Your task to perform on an android device: I'm going to meet my son in Berlin for important work with my wife and I decided to go there by flight, so search for the one way flight from Stuttgart to Berlin airport on January 1,2024 in the MakeMy Trip app.
Image 0: 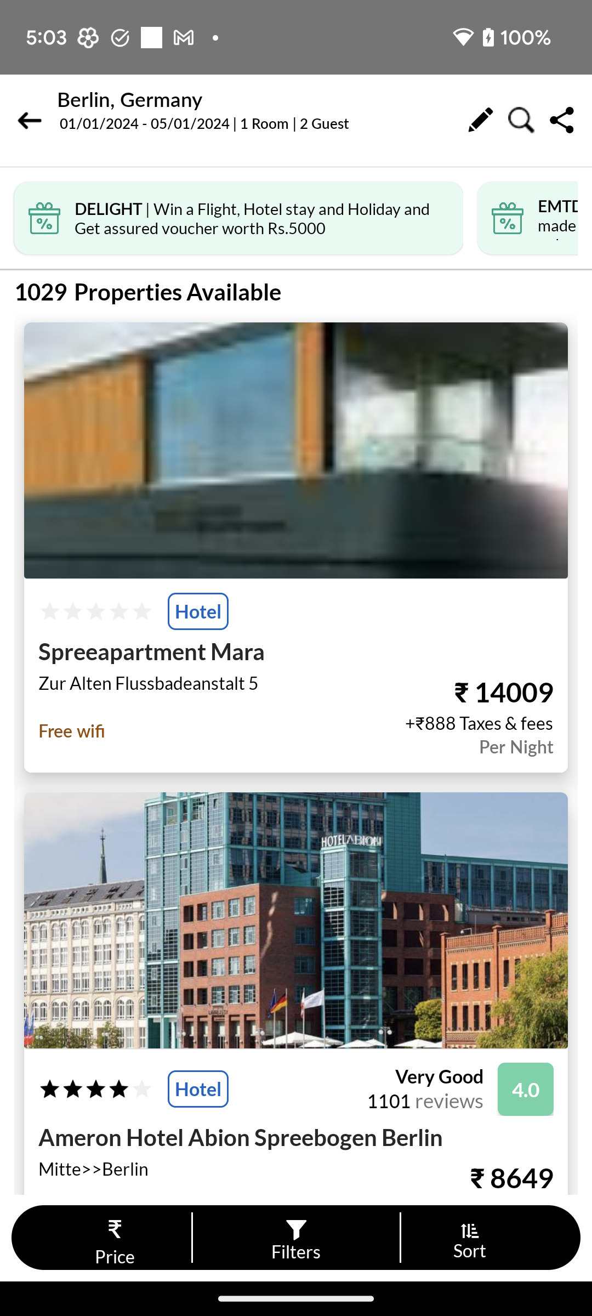
Open the MakeMy Trip app.
Step 0: open app "MakeMyTrip"
Image 1: 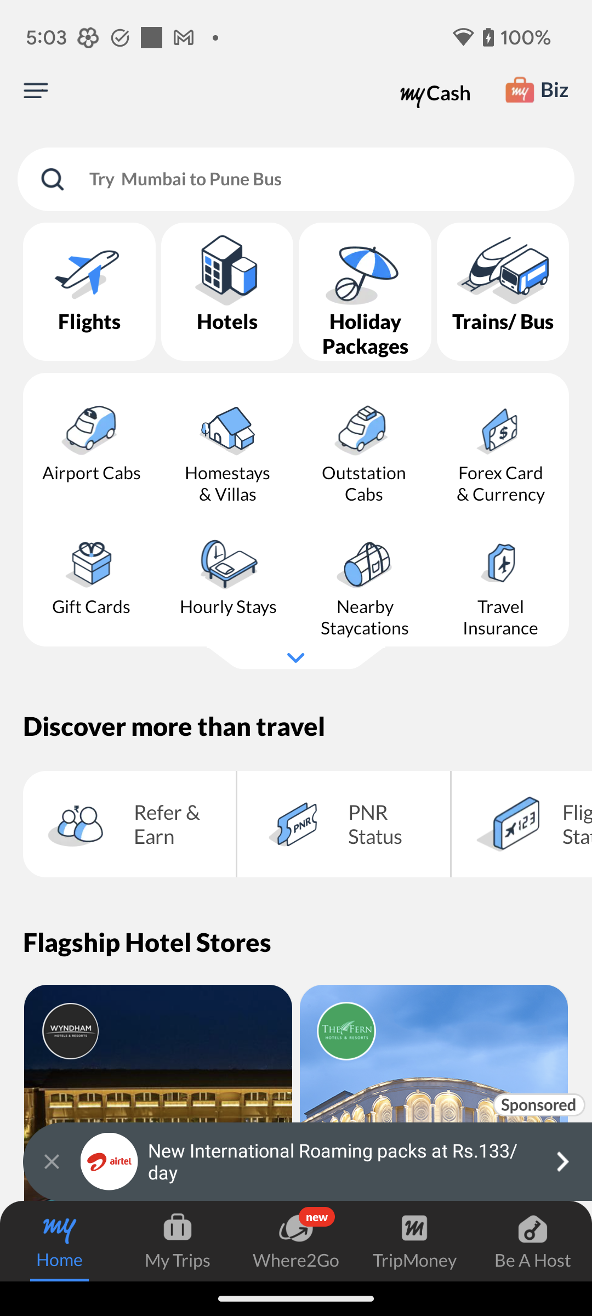
Click on the Flights tab icon to search for the flights.
Step 1: click (89, 292)
Image 2: 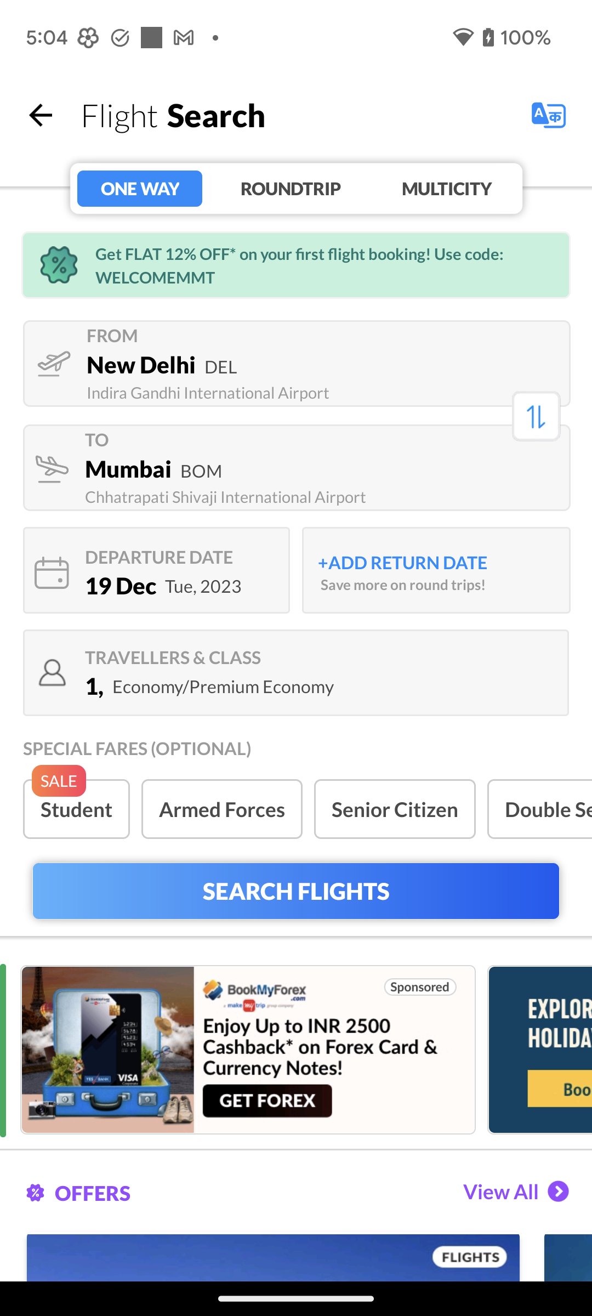
Click on the first input box to enter the departure location.
Step 2: click (328, 364)
Image 3: 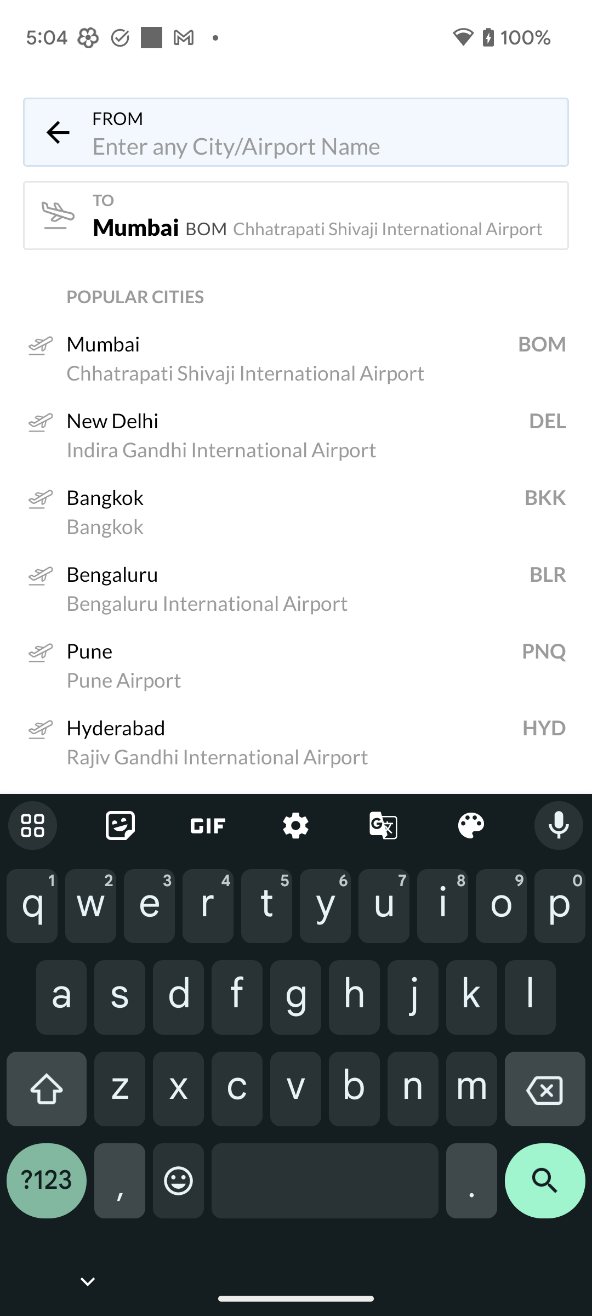
Type Stuttgart in the search location bar to enter the departure location
Step 3: type "Stuttgart"
Image 4: 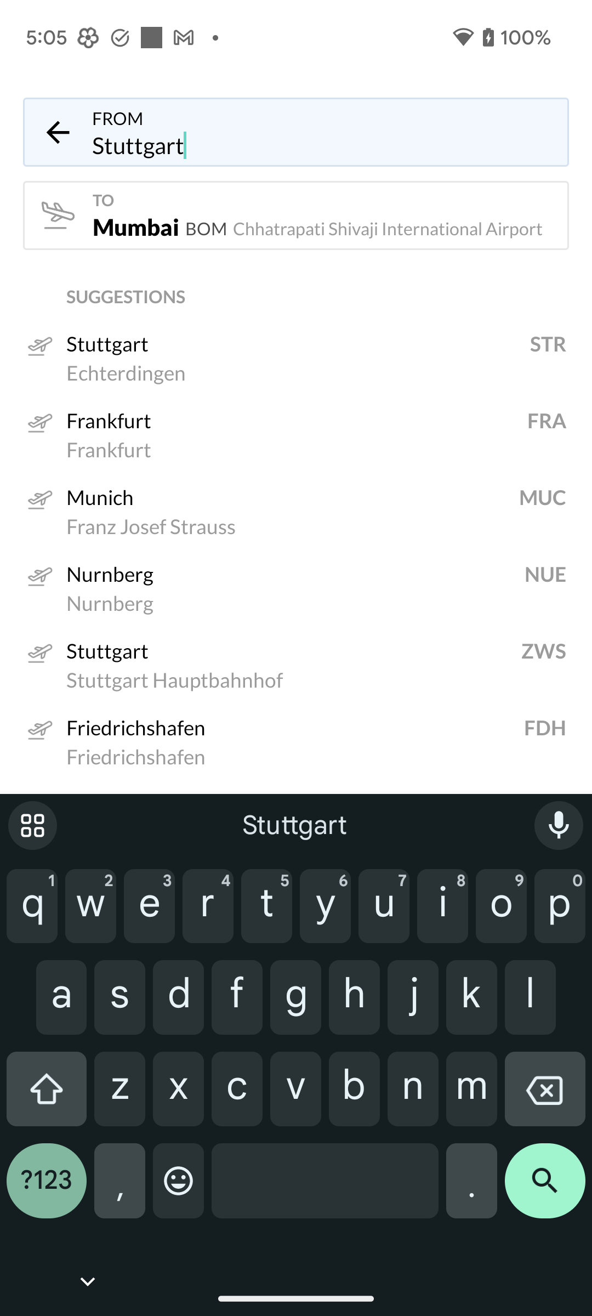
Click on the first suggested option to select the departure location.
Step 4: click (296, 358)
Image 5: 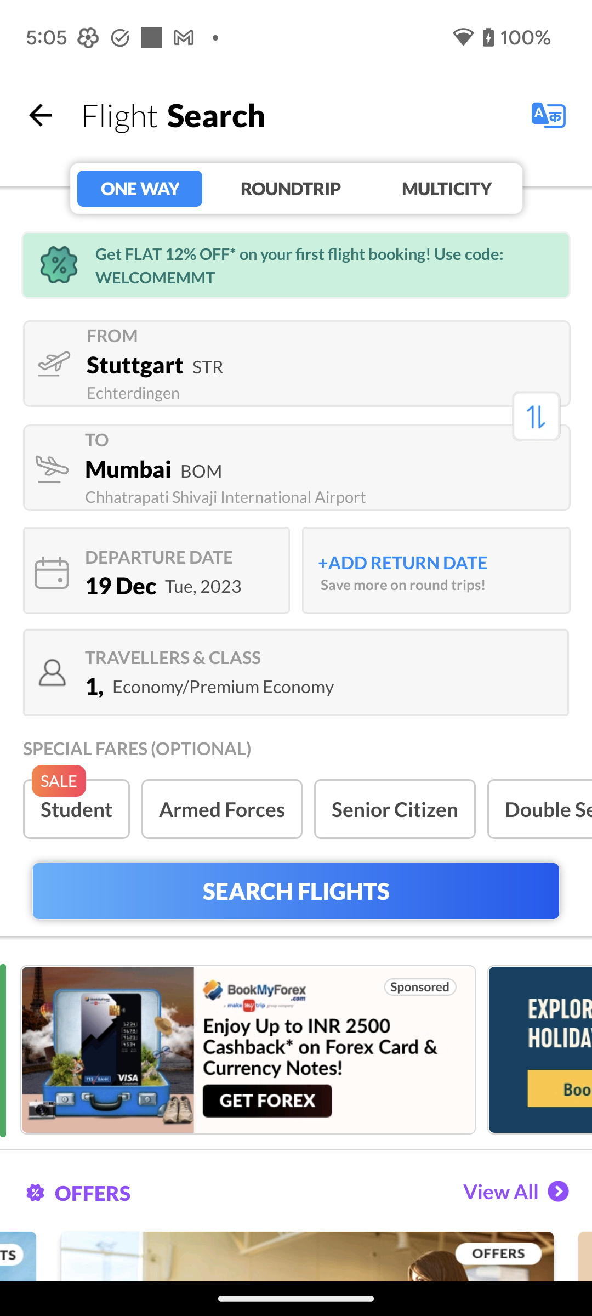
Click on the second input box to enter the destination location.
Step 5: click (328, 468)
Image 7: 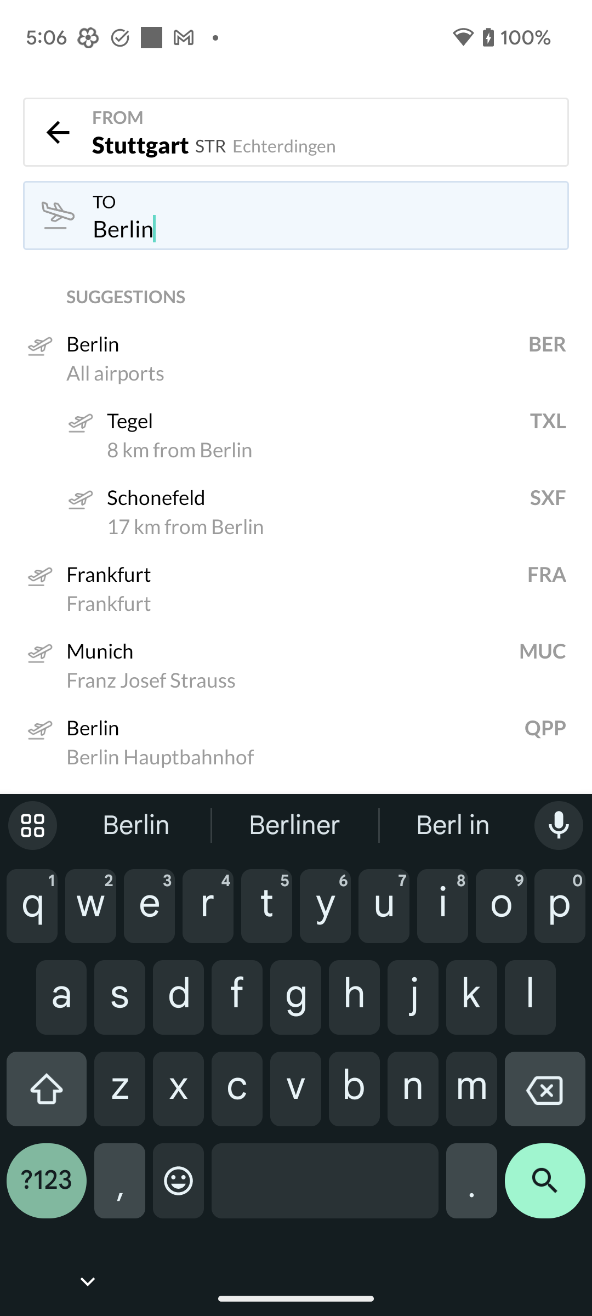
Click on the first suggested option to select the destination location.
Step 7: click (296, 358)
Image 8: 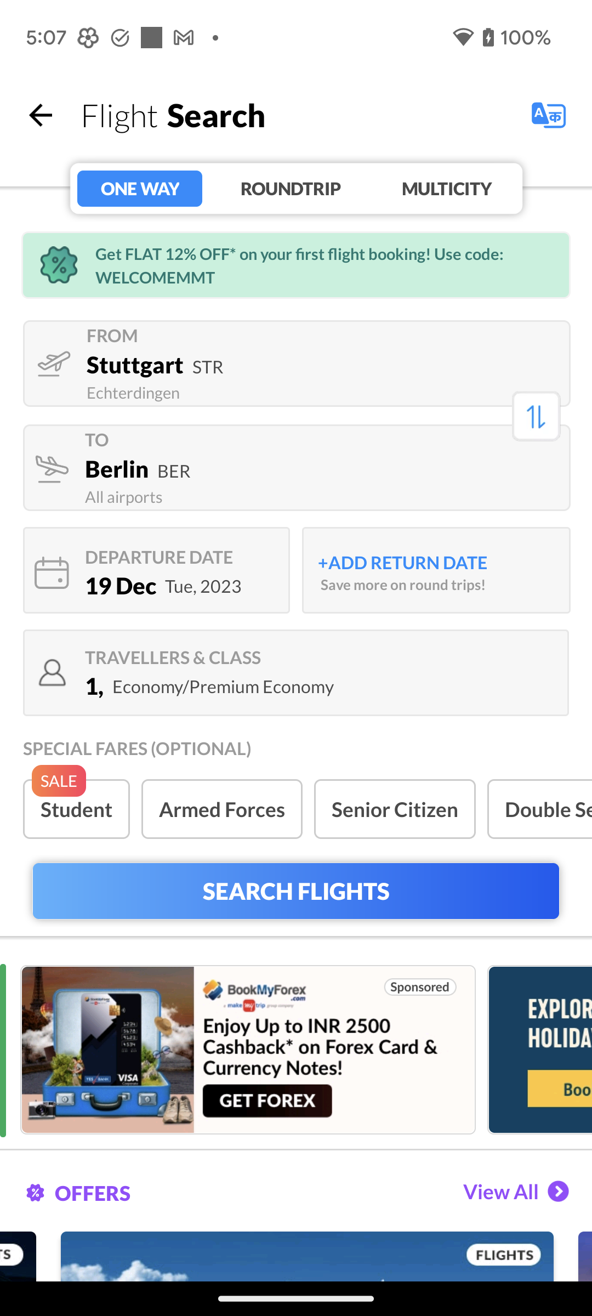
Click on the date section to select the departure date.
Step 8: click (203, 586)
Image 9: 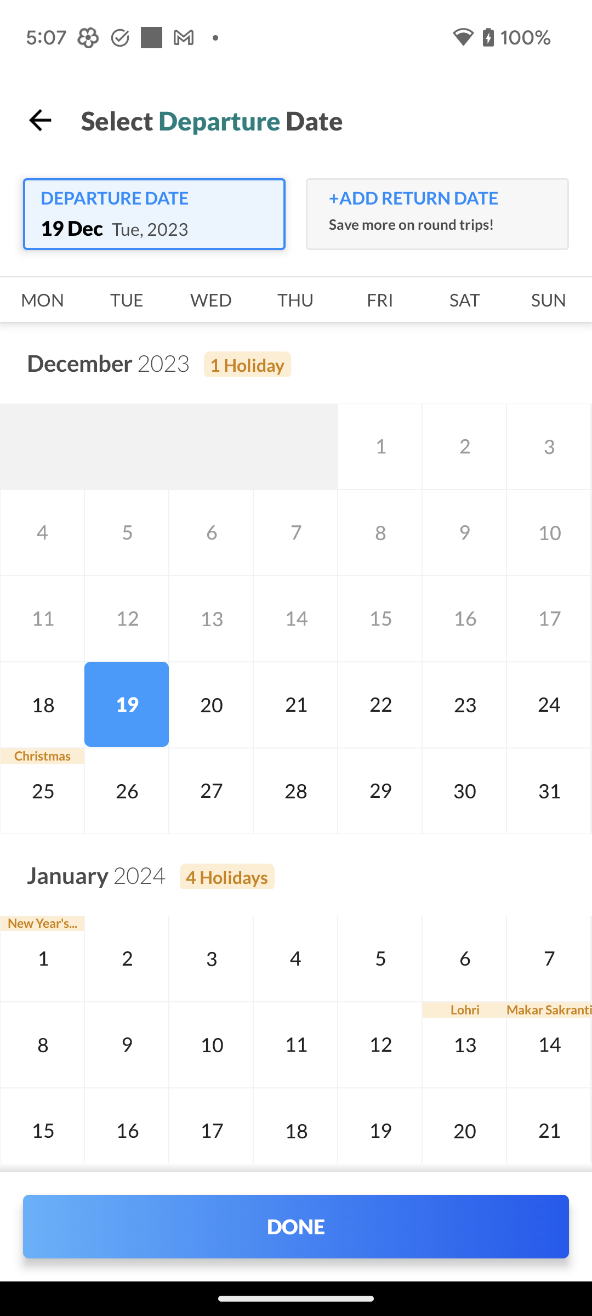
Click on the January 1 to select the departure date."
Step 9: click (42, 958)
Image 10: 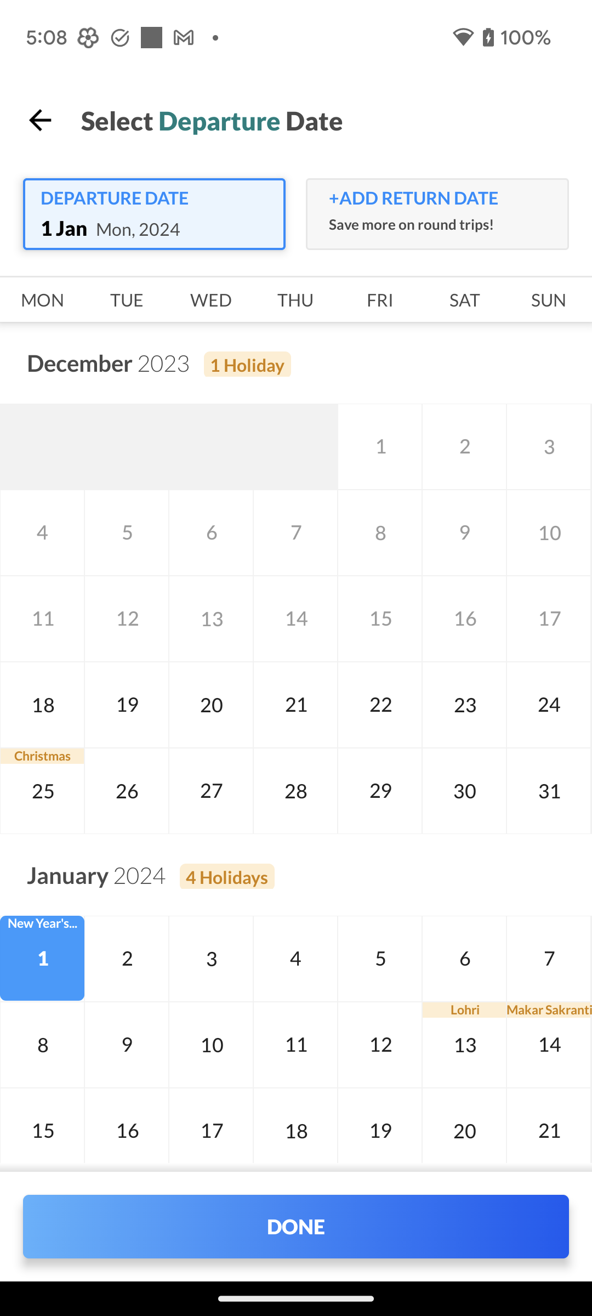
Click on the Done button to confirm the departure date.
Step 10: click (295, 1217)
Image 11: 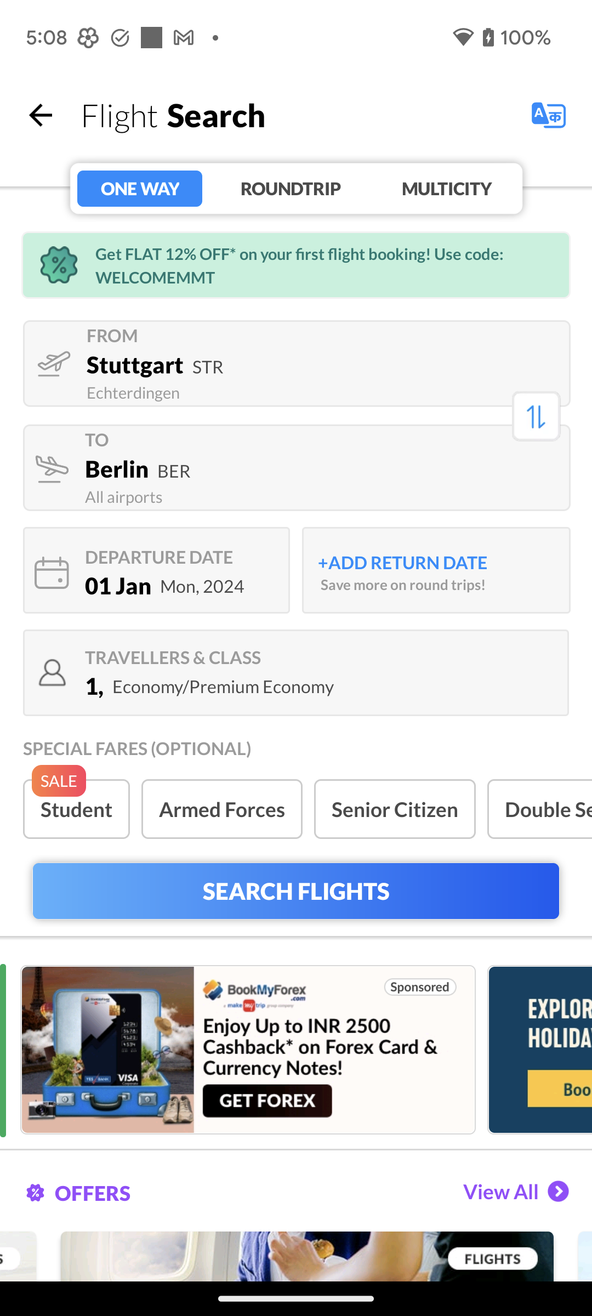
Click on the Traveller option to select the number of travelers.
Step 11: click (296, 673)
Image 12: 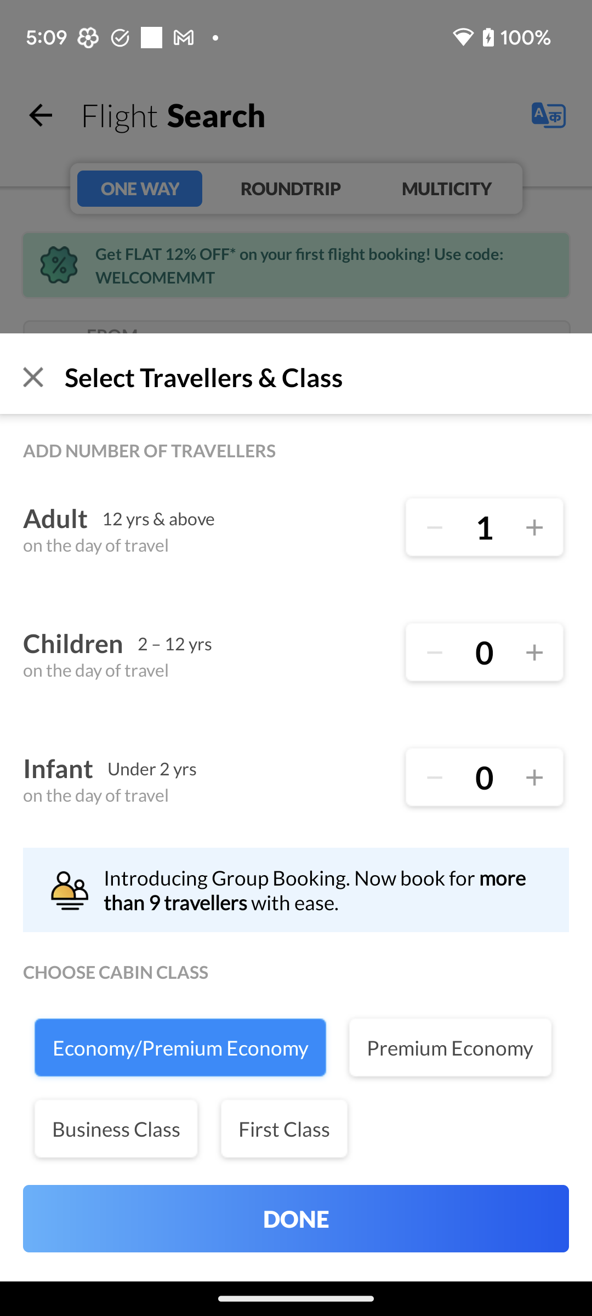
Click on the plus icon of the Adults to select the number of travelers.
Step 12: click (533, 527)
Image 14: 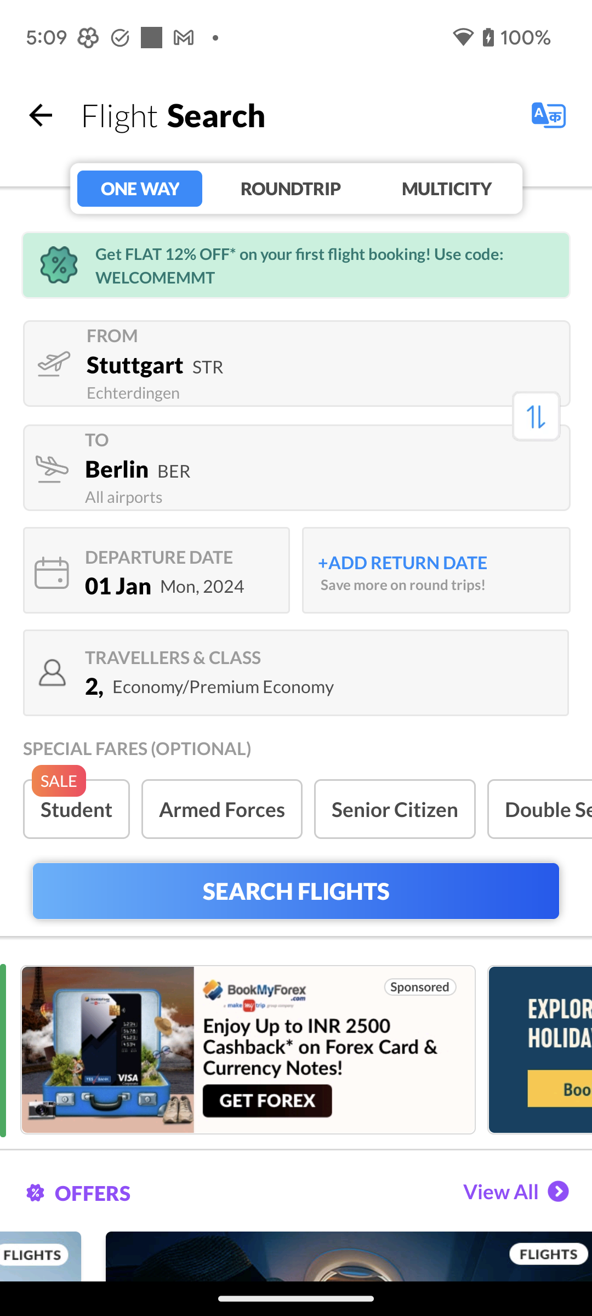
Click on the Search Flights option to search for the flights.
Step 14: click (295, 890)
Image 15: 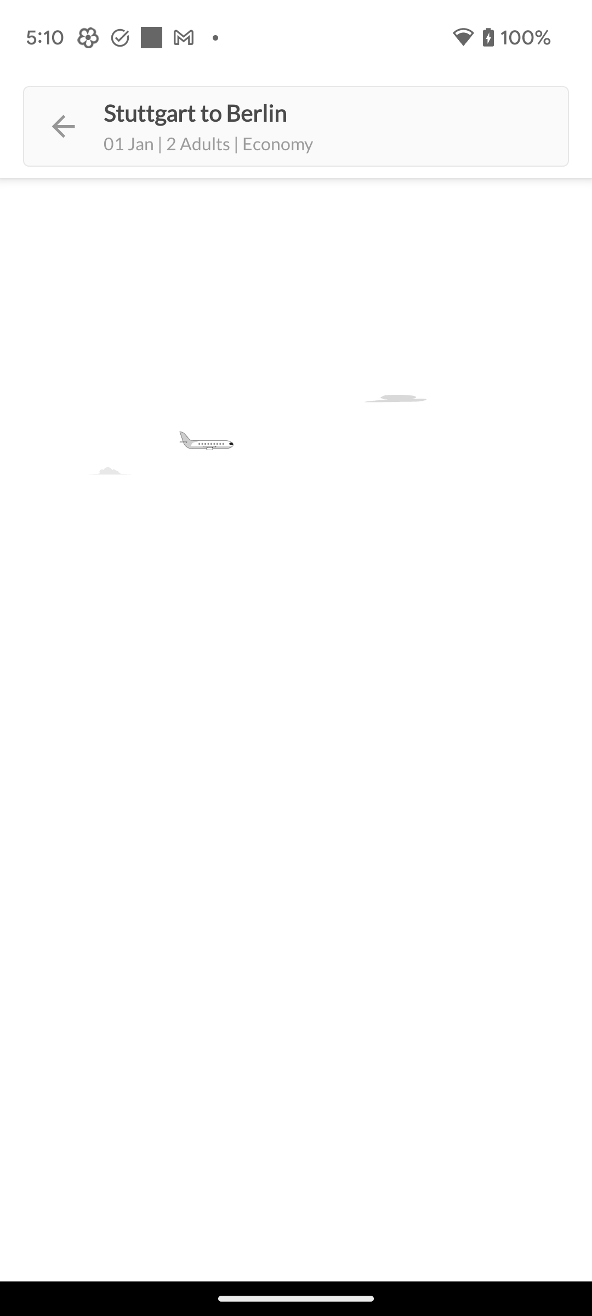
Click on the Search Flights option to search for the flights.
Step 15: wait